Your task to perform on an android device: I want to upload the red dress file in the terabox app.
Image 0: 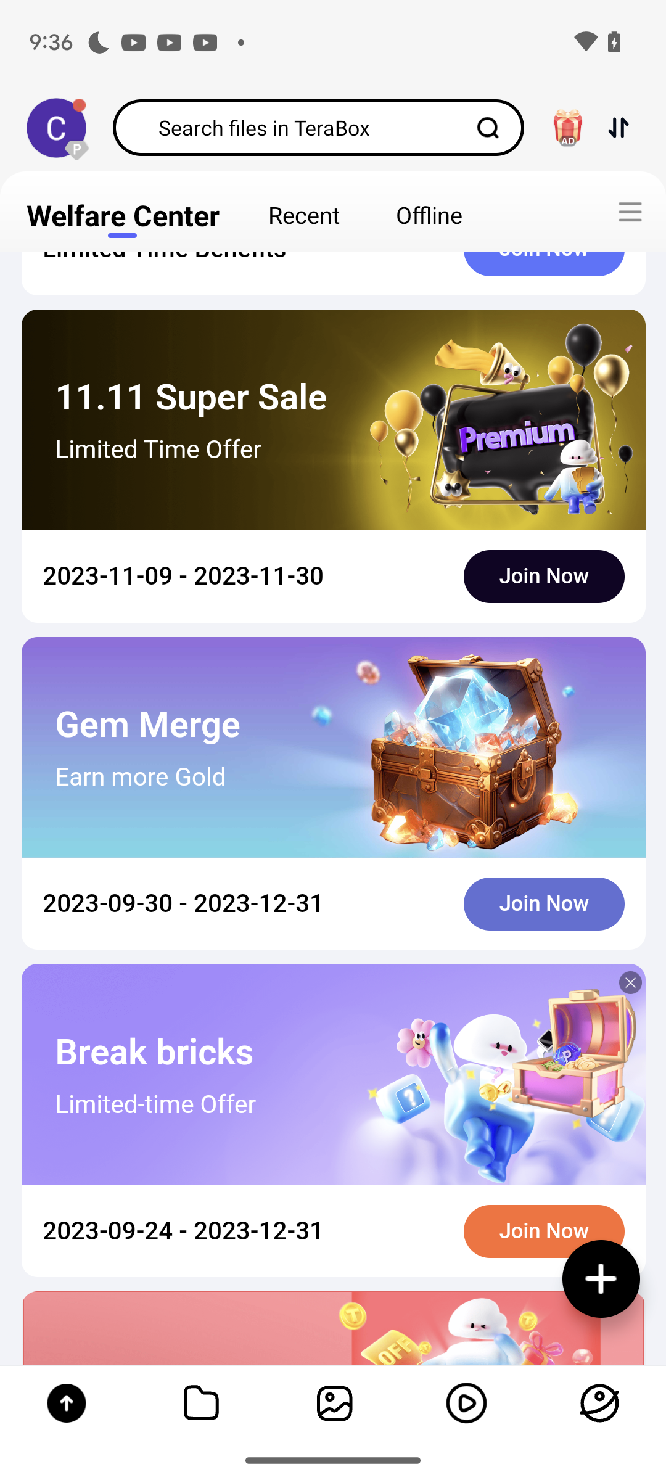
Click on the plus at the bottom right of the screen
Step 0: click (334, 808)
Image 1: 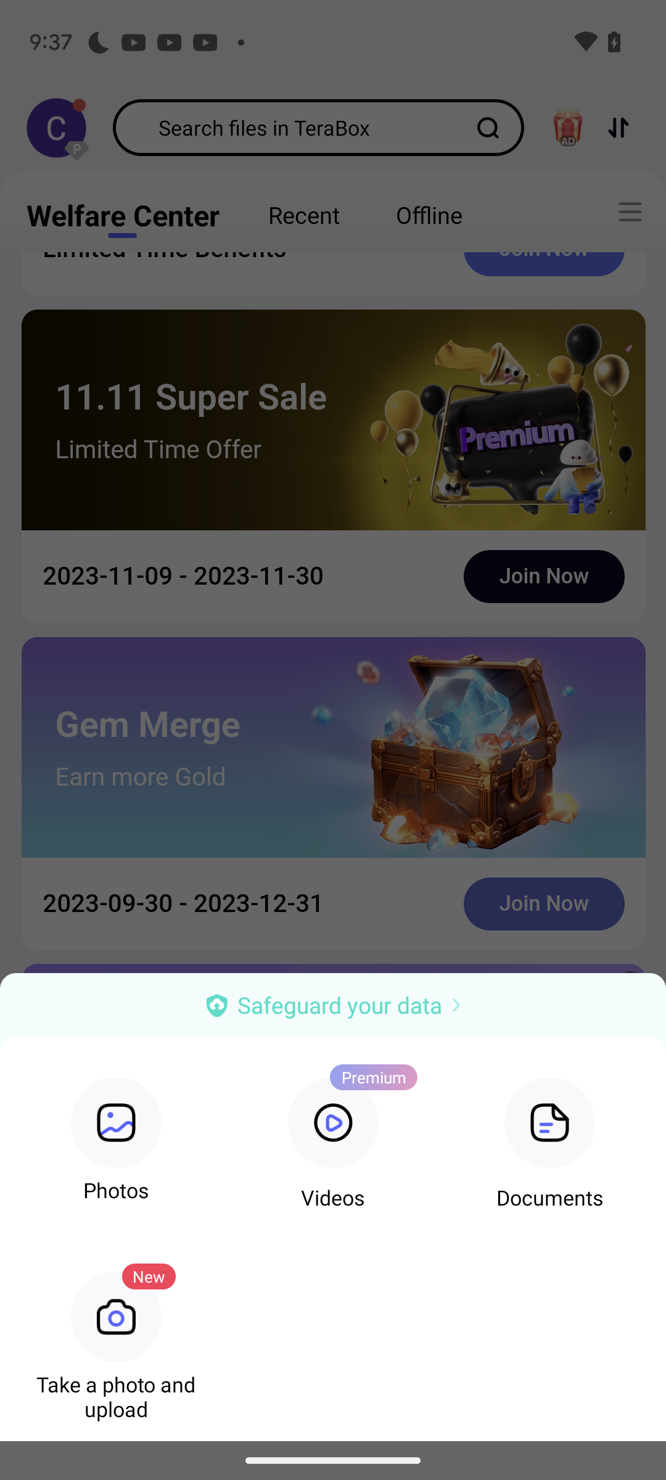
Click on photos option
Step 1: click (115, 1133)
Image 3: 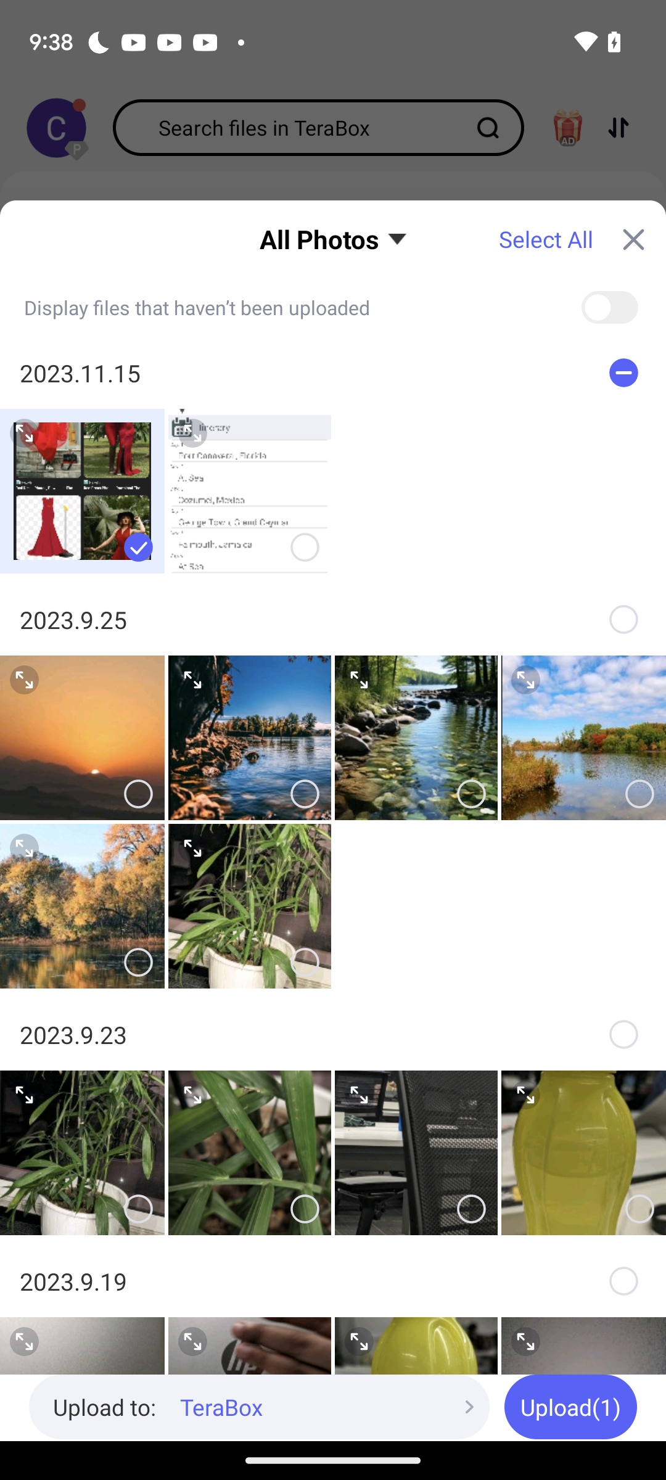
Click on the upload tab at the bottom right of the screen
Step 3: click (570, 1407)
Image 4: 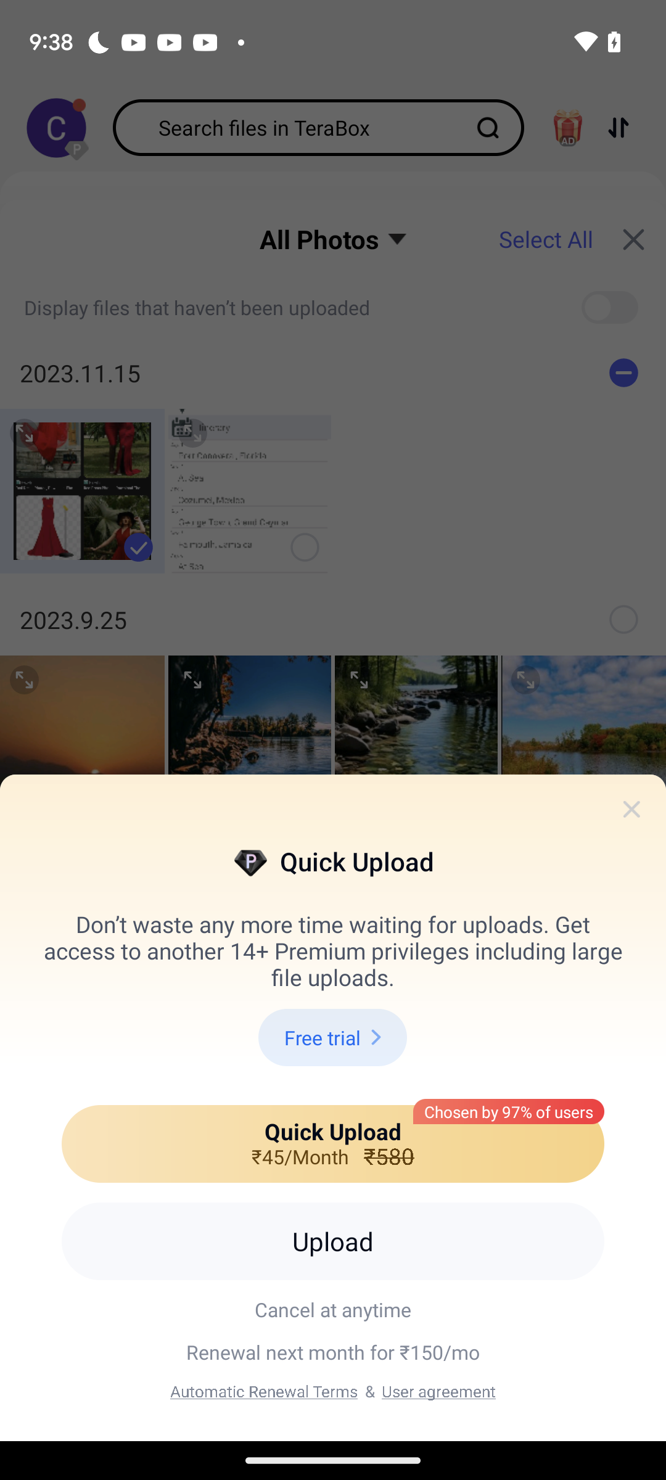
Click on the upload option
Step 4: click (332, 1241)